Your task to perform on an android device: In the Maps app, get traffic updates.
Image 0: 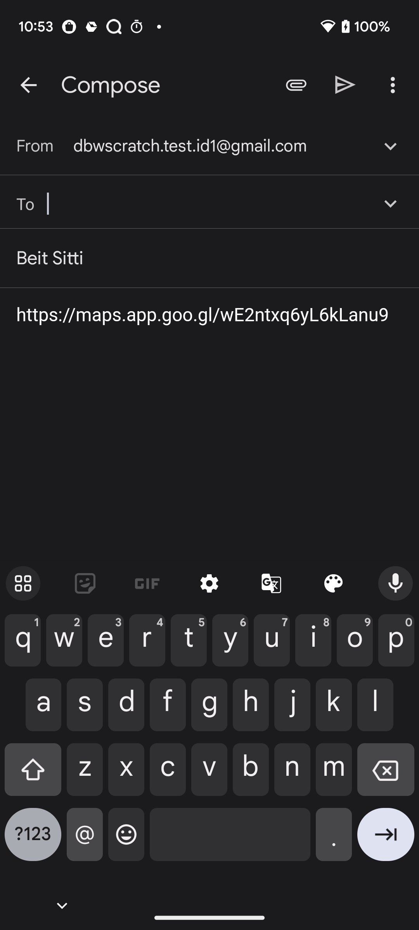
Open the maps app.
Step 0: open app "Maps"
Image 1: 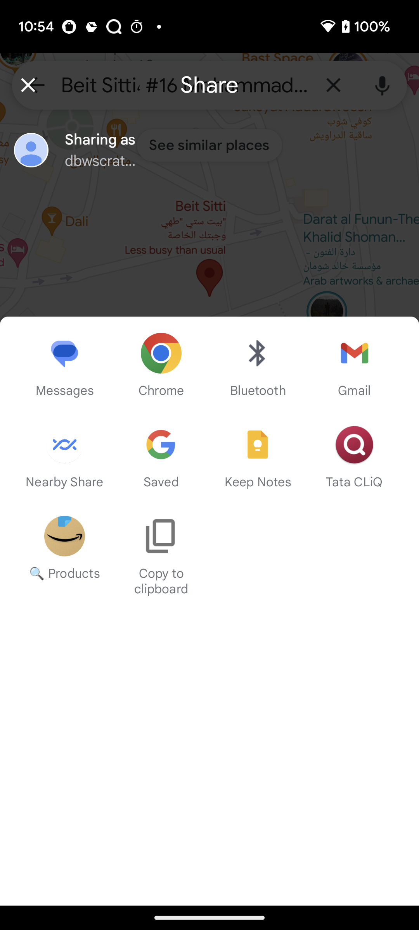
Click on the cross at the top left corner of the screen.
Step 1: click (28, 85)
Image 2: 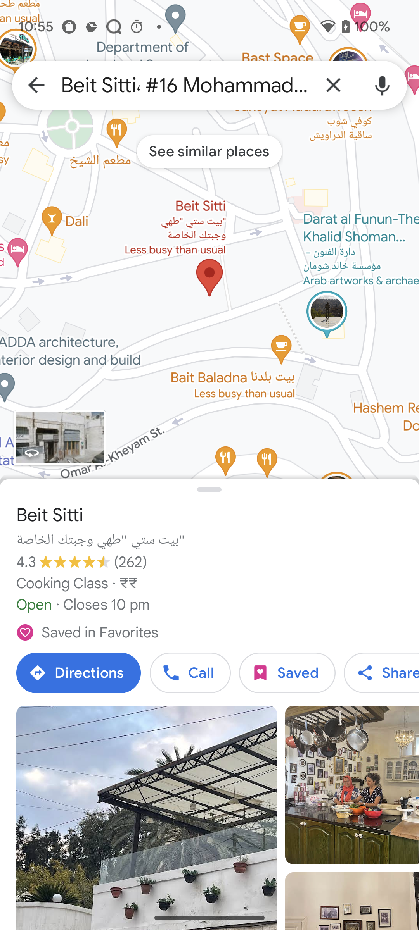
Click on the direction option on the screen.
Step 2: click (78, 673)
Image 3: 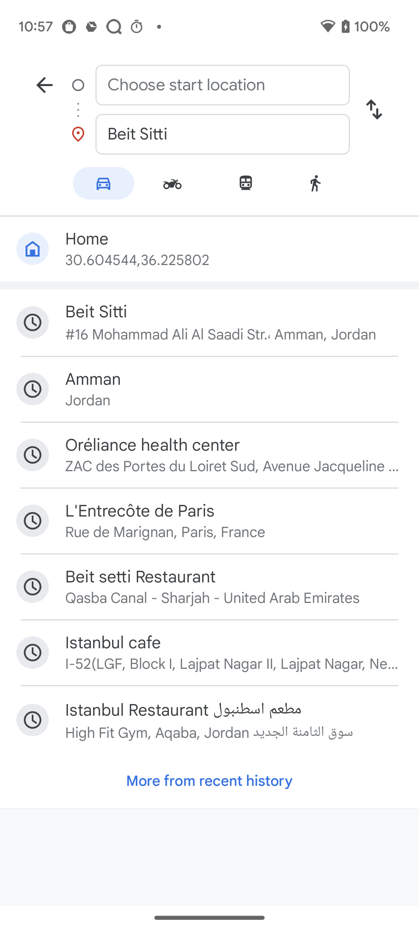
Click on Amaan, Jordan option in the recently searched list.
Step 3: click (234, 379)
Image 4: 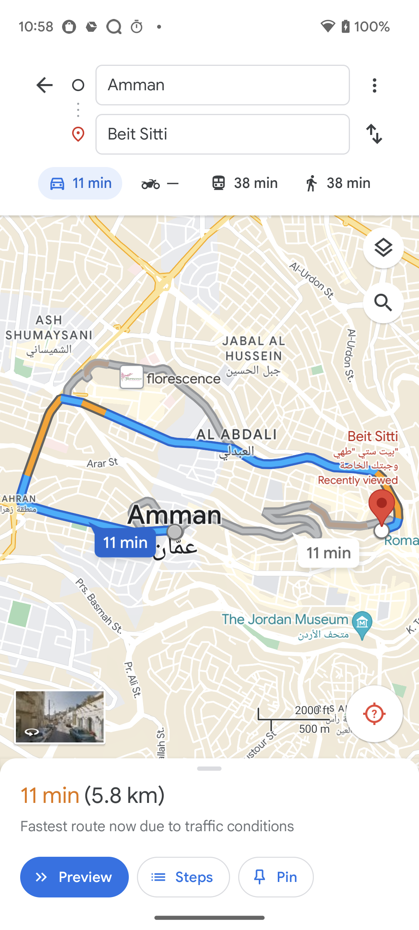
Click on the box icon on the right side of the screen.
Step 4: click (389, 252)
Image 5: 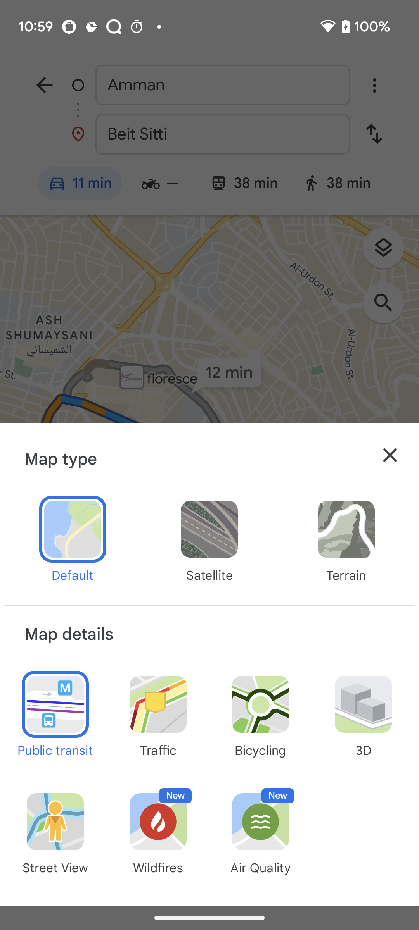
Click on the traffic option on the pop-up screen.
Step 5: click (158, 715)
Image 6: 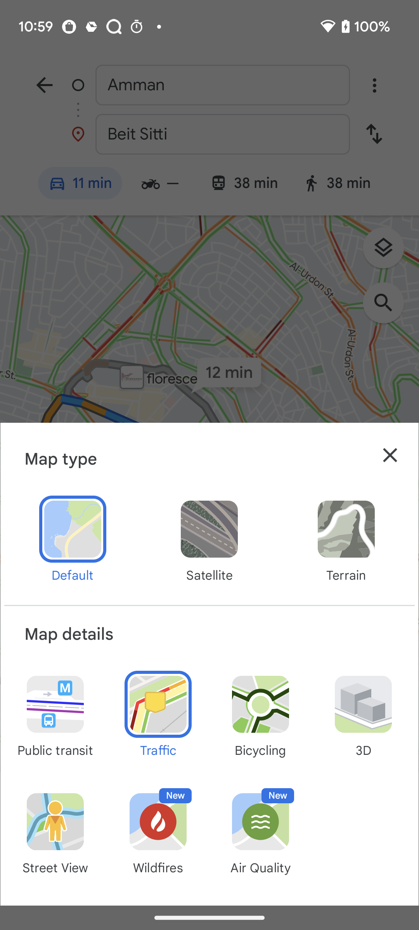
Click on the middle of the screen.
Step 6: click (182, 385)